Your task to perform on an android device: In the Royal app, search for Greek Isles Cruise schedules.
Image 0: 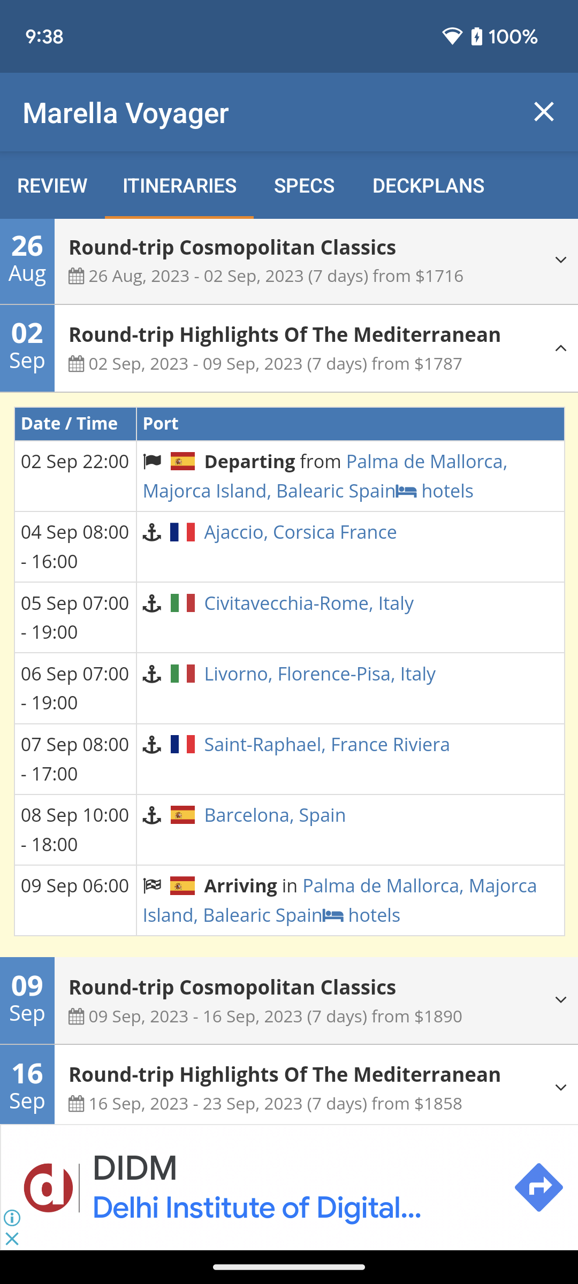
Open the Royal app.
Step 0: open app "Royal"
Image 2: 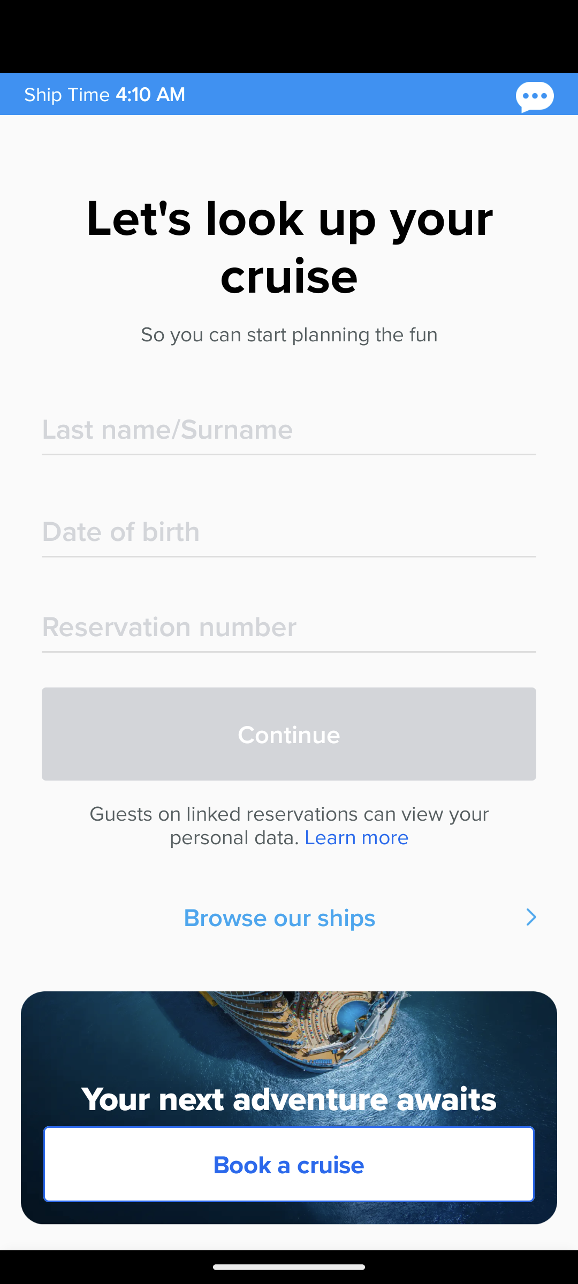
Click on the Book a cruise option at the bottom of the screen.
Step 2: click (289, 1164)
Image 3: 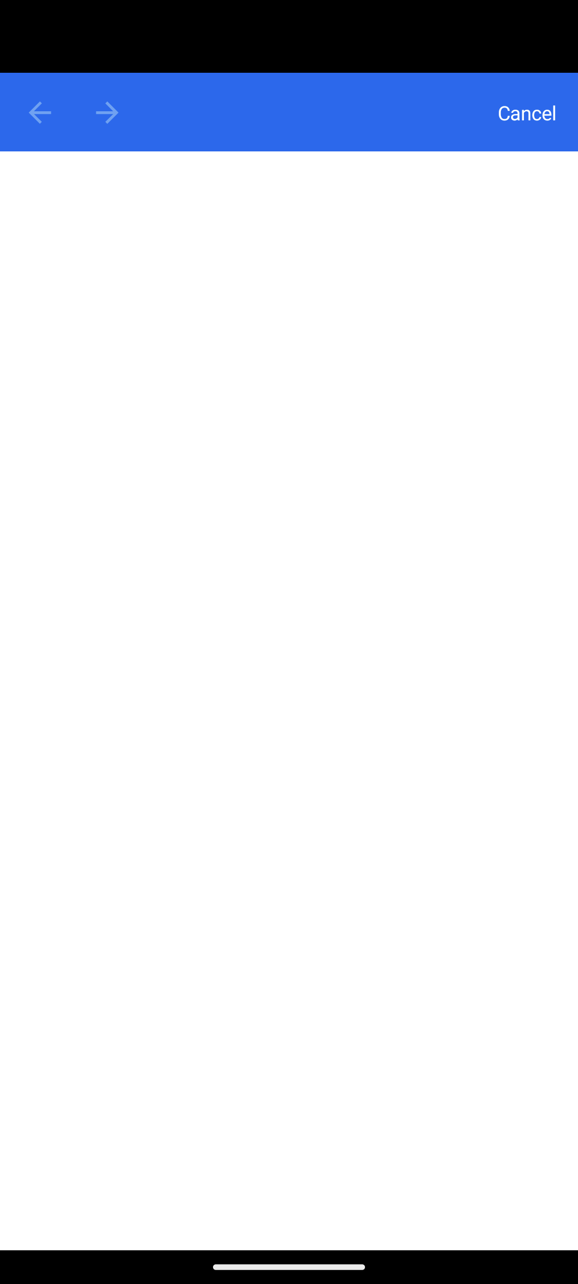
Click on the Book a cruise option at the bottom of the screen.
Step 3: wait
Image 4: 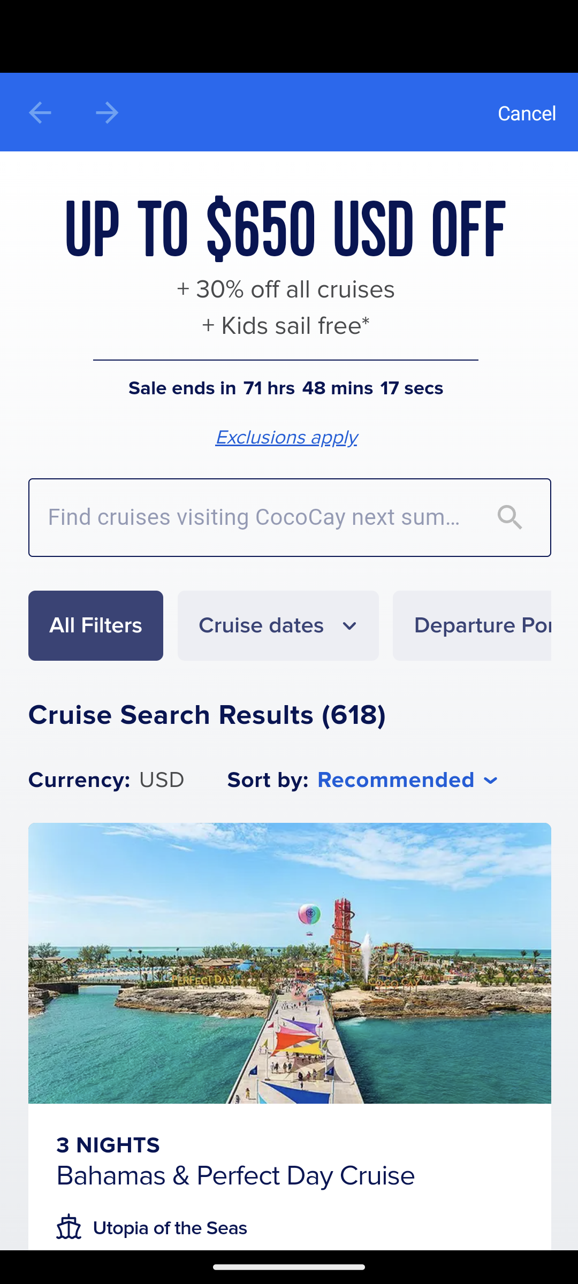
Click on the search bar.
Step 4: click (255, 517)
Image 5: 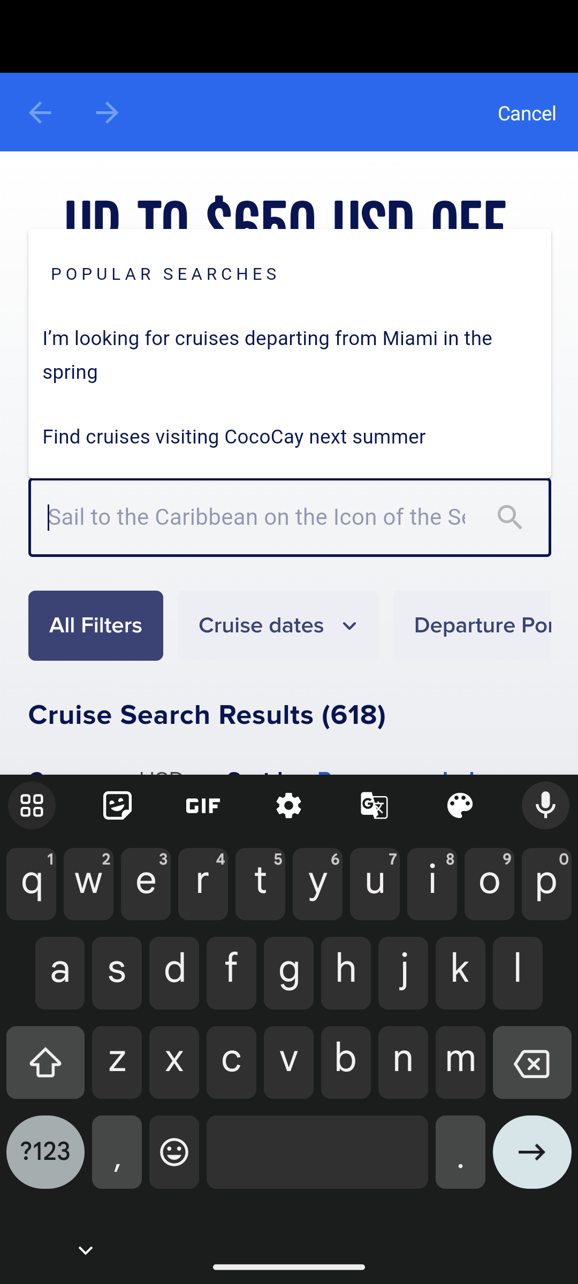
Type Greek Isles cruise in the search bar. 
Step 5: type "Greek Isles Cruise"
Image 6: 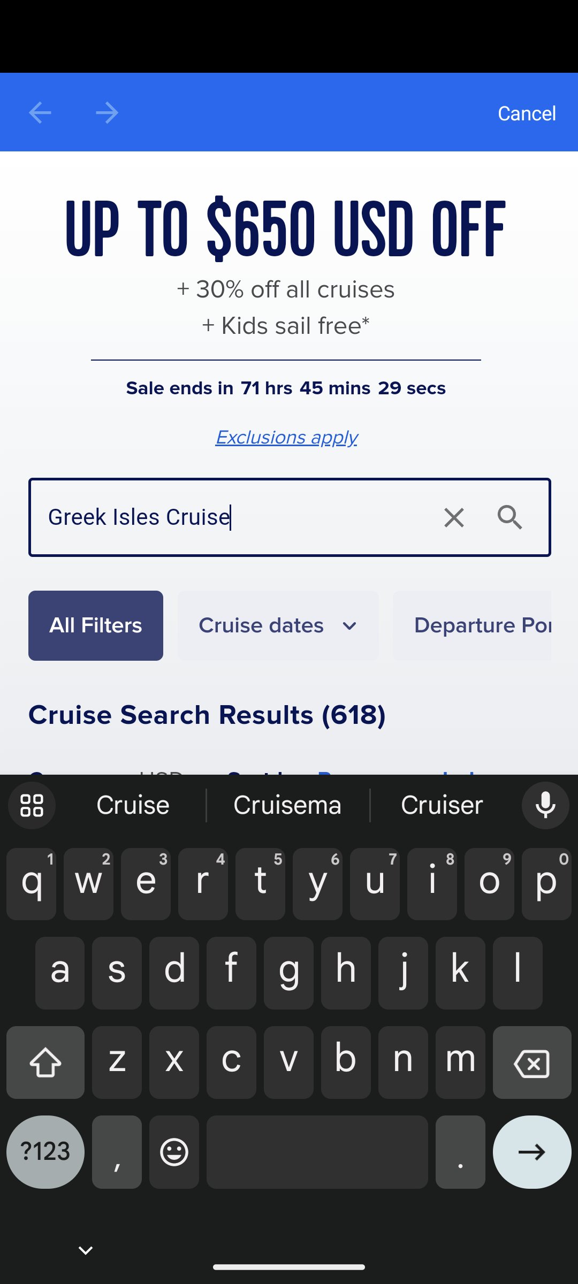
Click on the right side of the screen.
Step 6: click (290, 463)
Image 7: 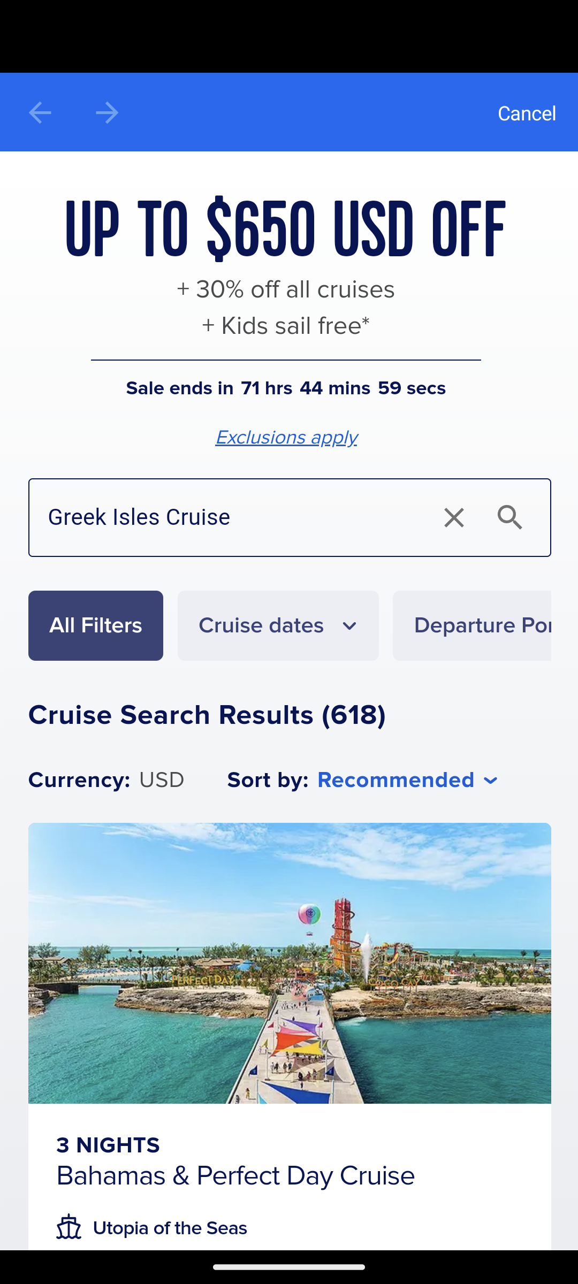
Scroll up on the screen.
Step 7: scroll down
Image 8: 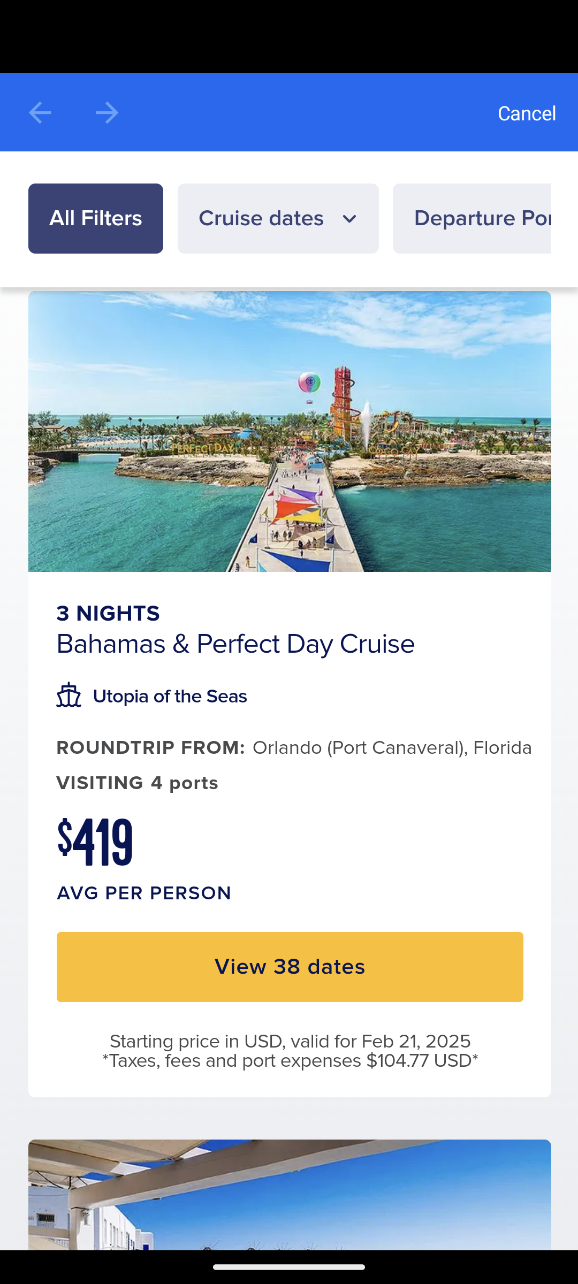
Scroll up on the screen.
Step 8: scroll down
Image 9: 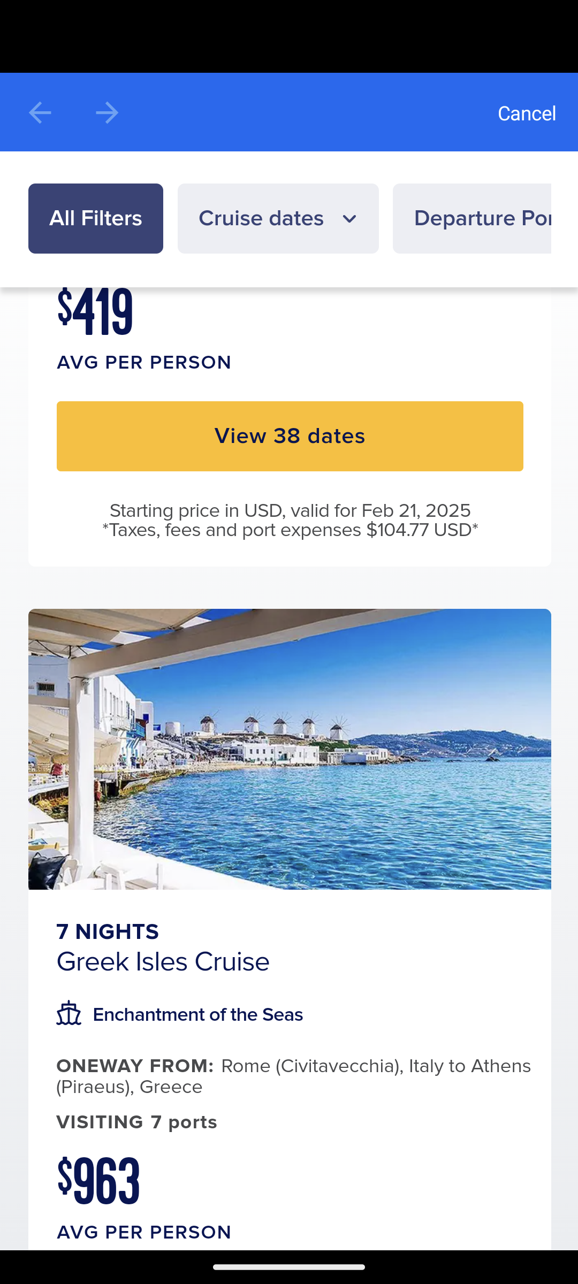
Click on the Greek Isles Cruise.
Step 9: click (288, 750)
Image 10: 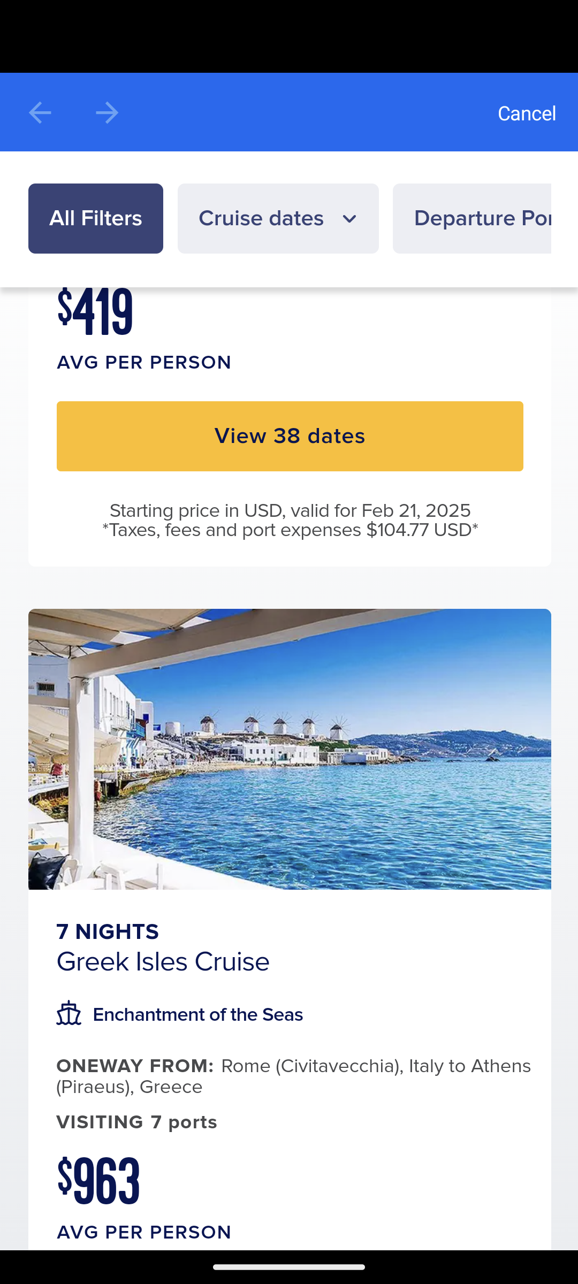
Click on the Greek Isles Cruise.
Step 10: click (290, 701)